Your task to perform on an android device: I want to share the swimming event reminder with a friend at mike.waggoner@hotwater.com. because he is coming to attend my swimming event.
Image 0: 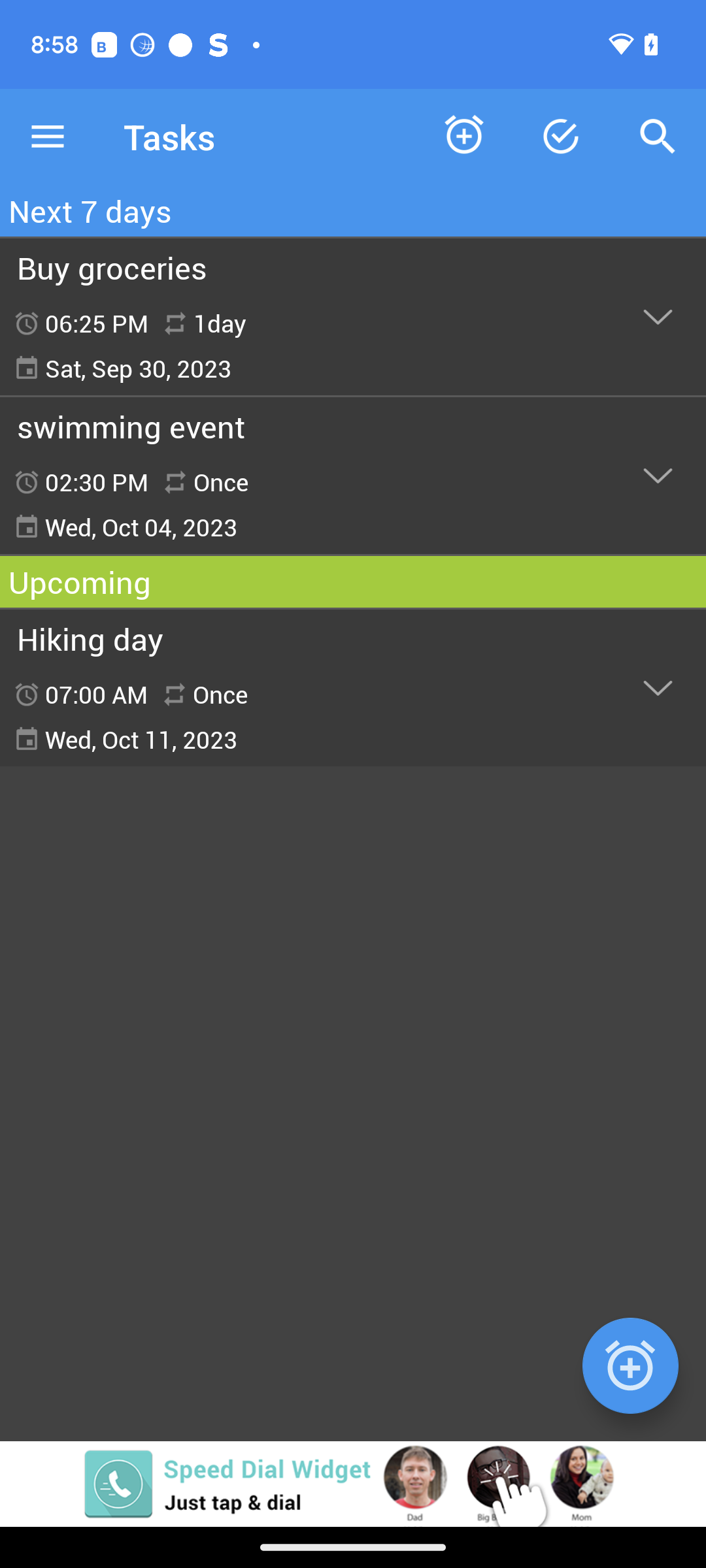
Click on the swimming event reminder.
Step 0: click (354, 493)
Image 1: 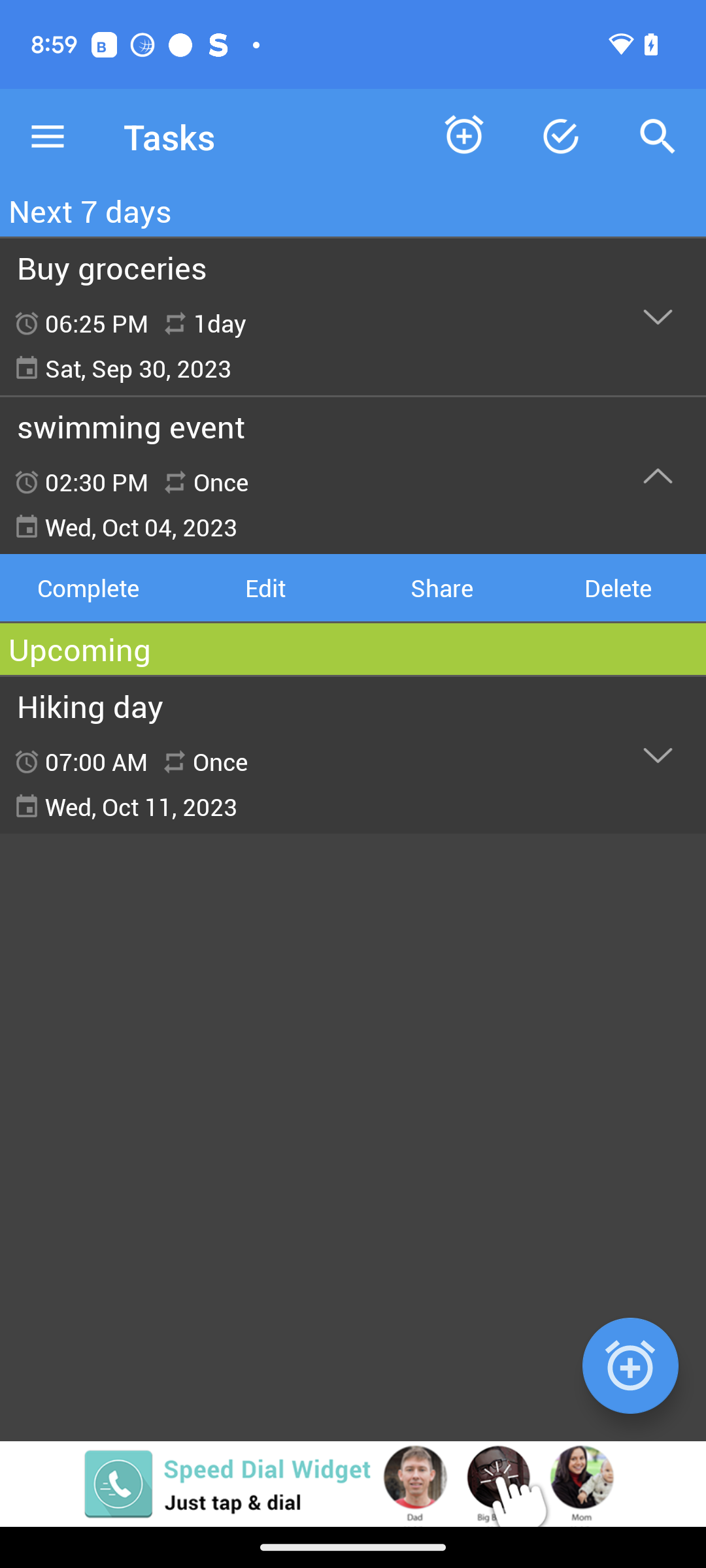
Click on the share button.
Step 1: click (441, 587)
Image 2: 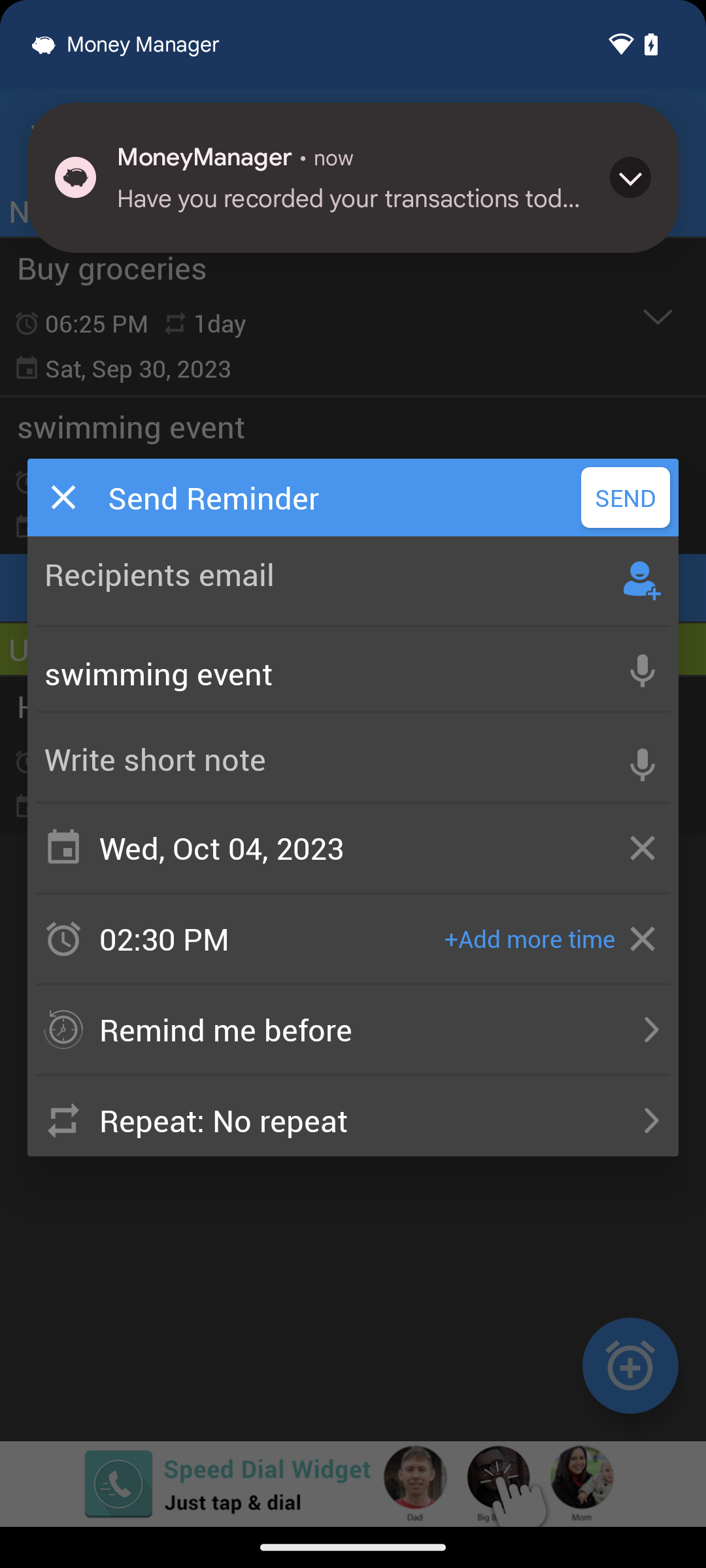
Click on the recipients email.
Step 2: click (321, 574)
Image 4: 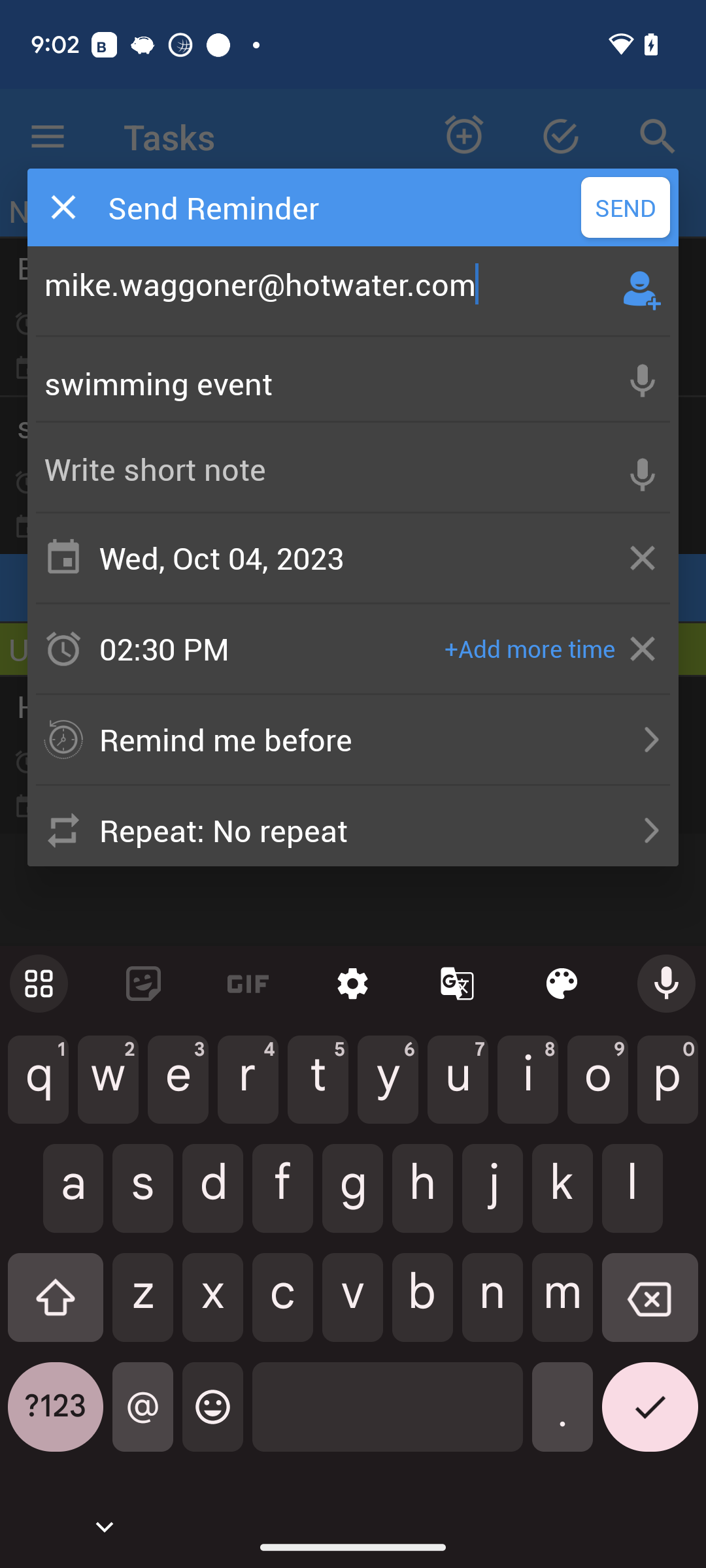
Click on the send button.
Step 4: click (625, 207)
Image 5: 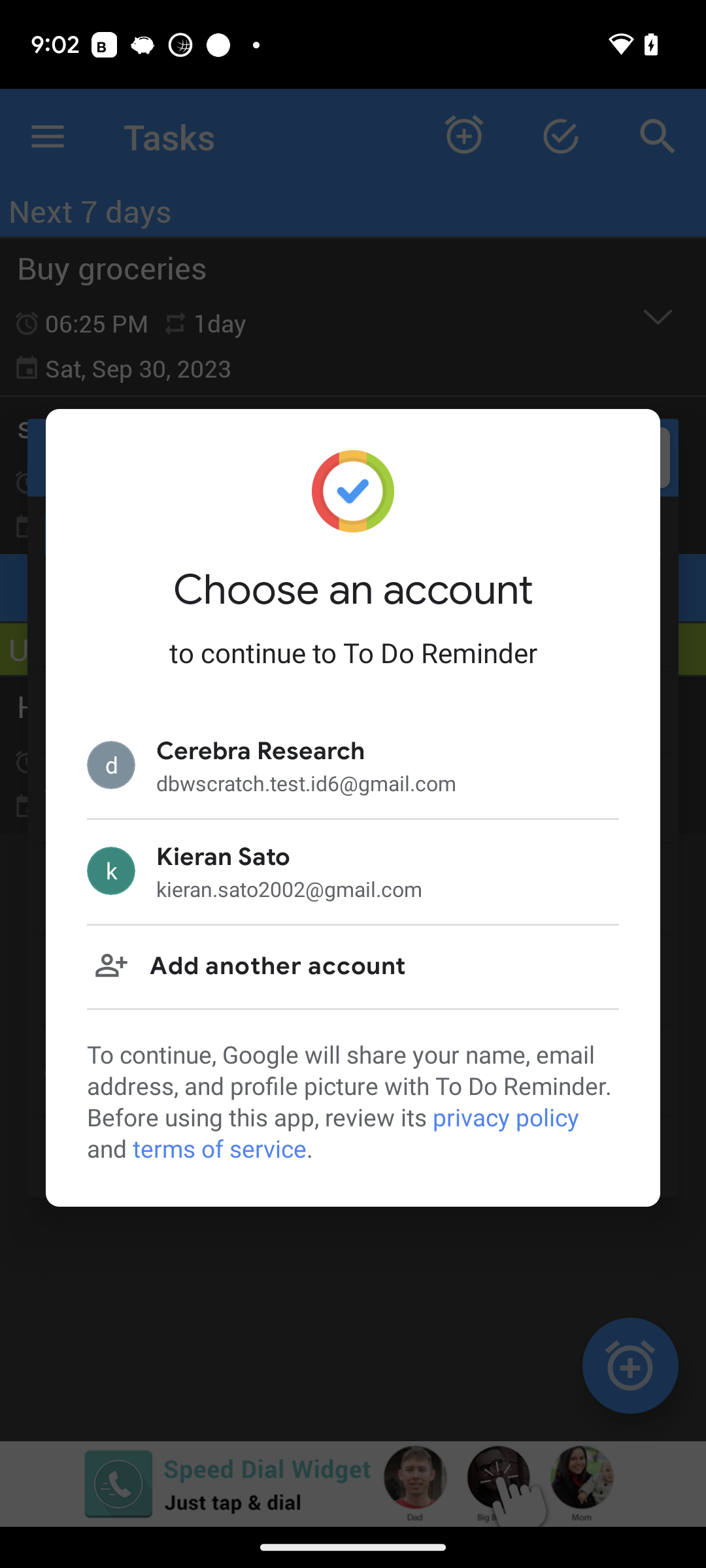
Click on the kieran sato option.
Step 5: click (267, 862)
Image 6: 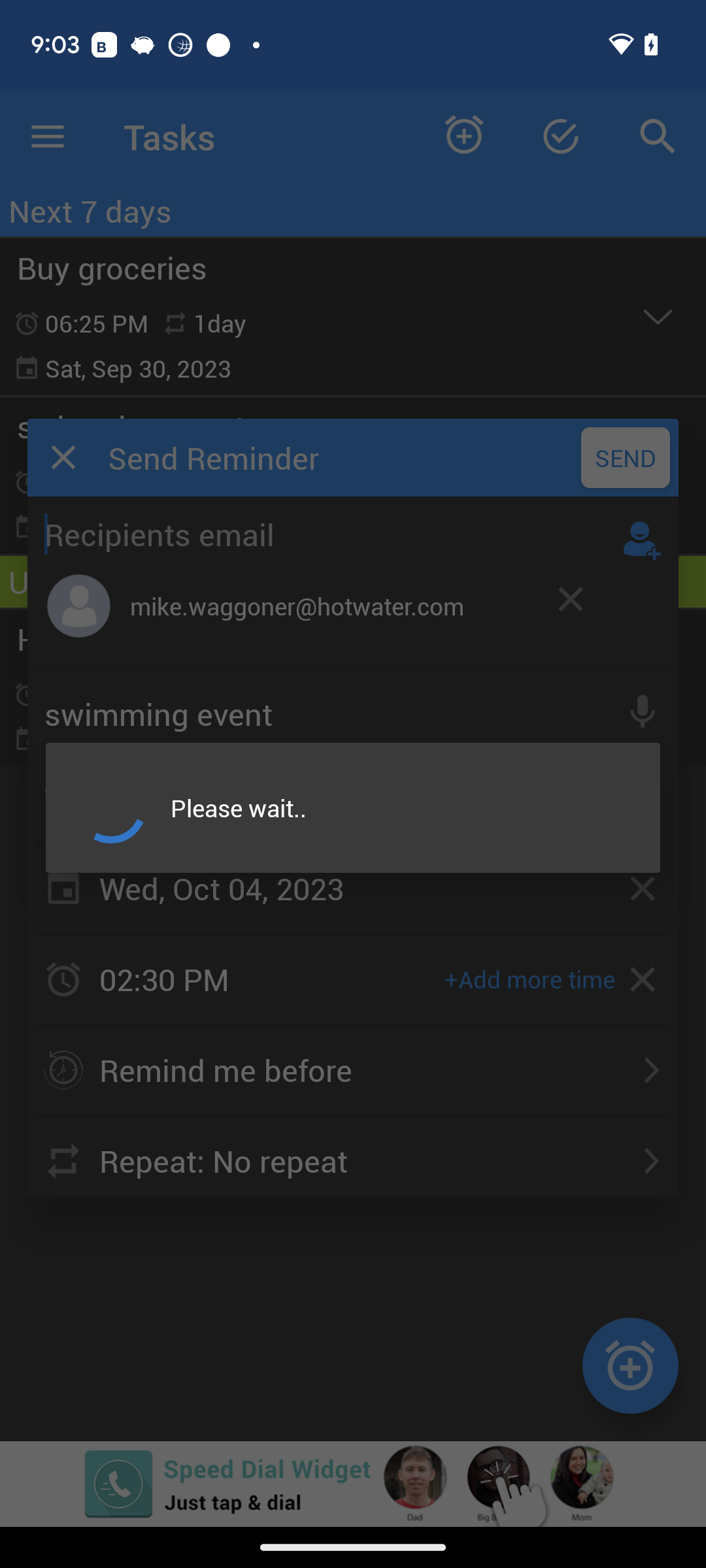
Click on the kieran sato option.
Step 6: wait
Image 7: 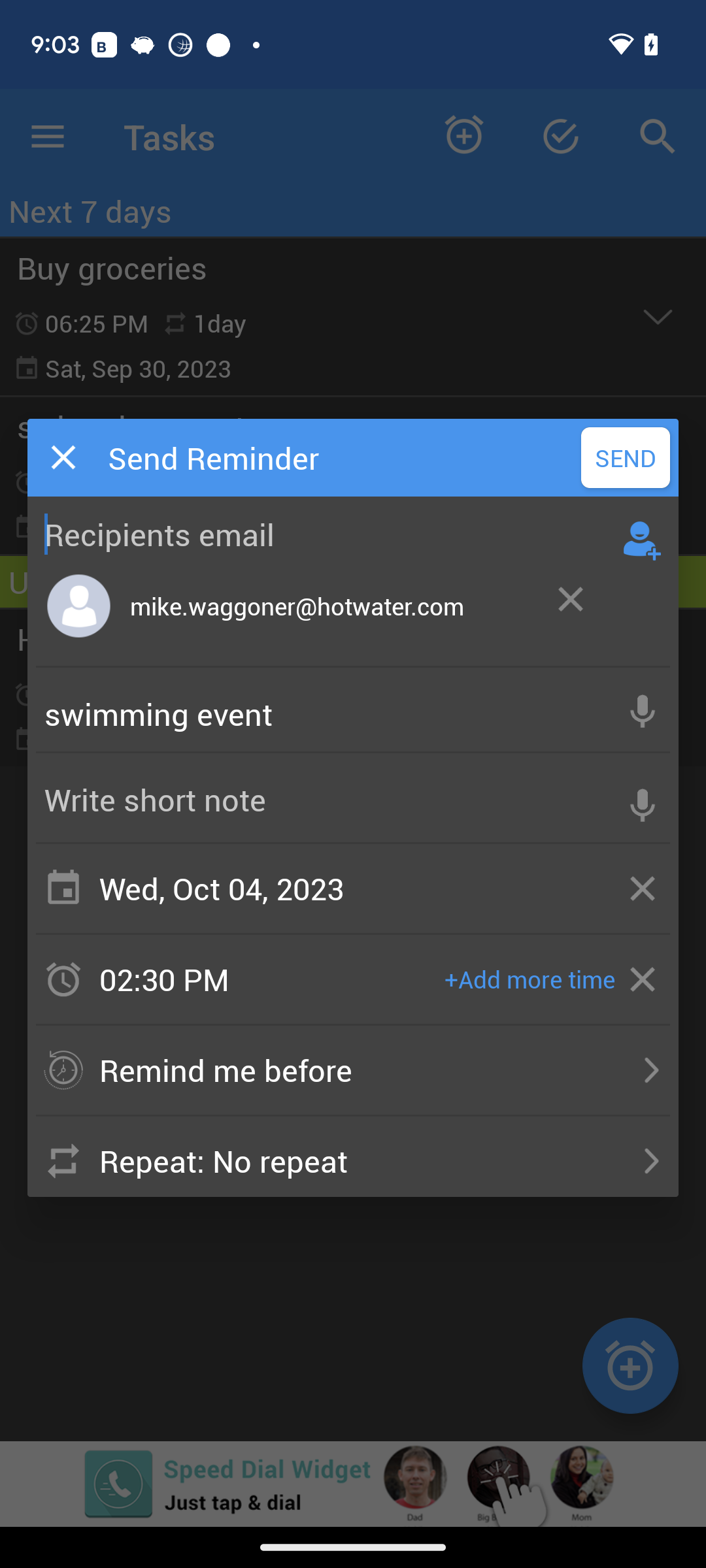
Click on the send button
Step 7: click (625, 457)